Your task to perform on an android device: Open the JioMart app and search for pasta.
Image 0: 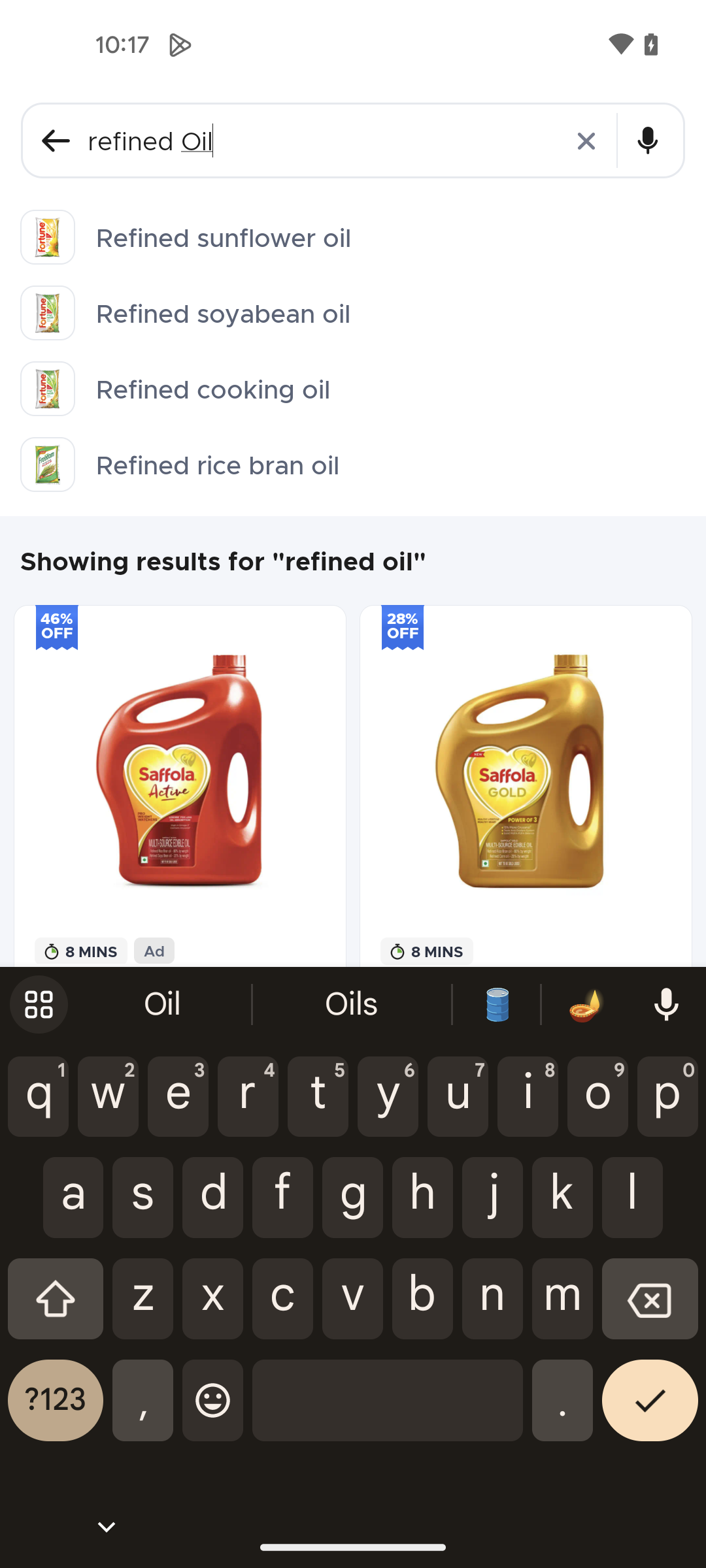
Open Jiomart app
Step 0: open app "JioMart"
Image 1: 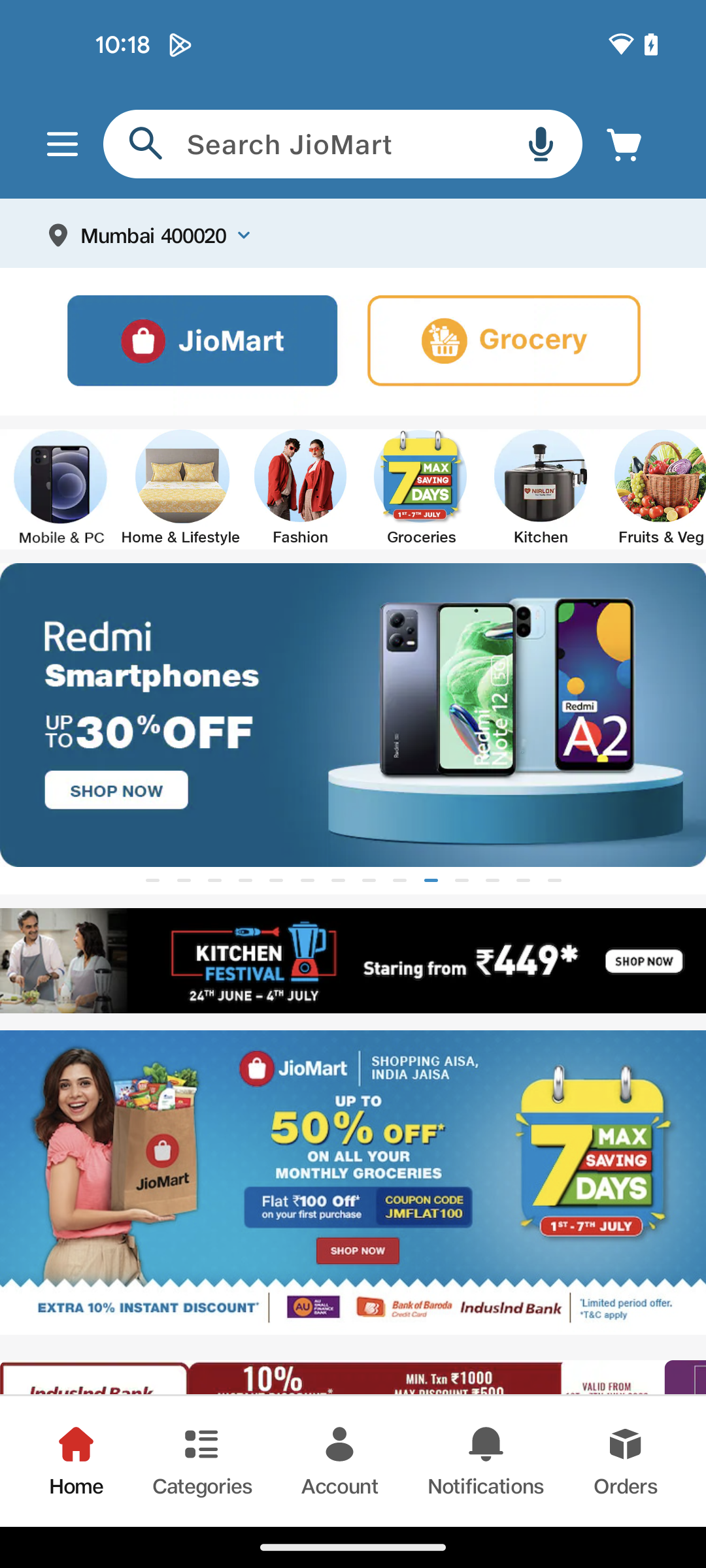
Click on the search bar at the top of the screen
Step 1: click (309, 144)
Image 2: 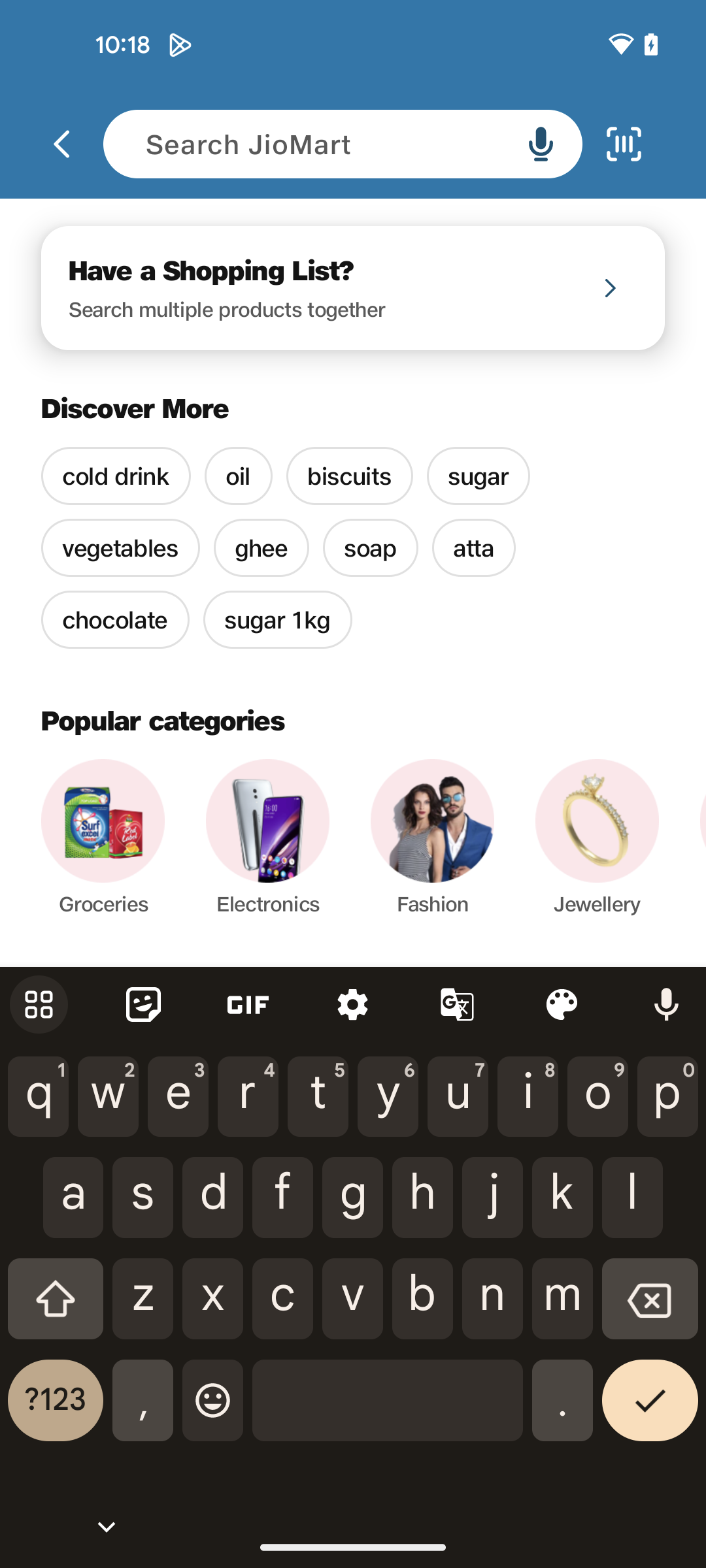
Search for pasta
Step 2: type "pasta"
Image 3: 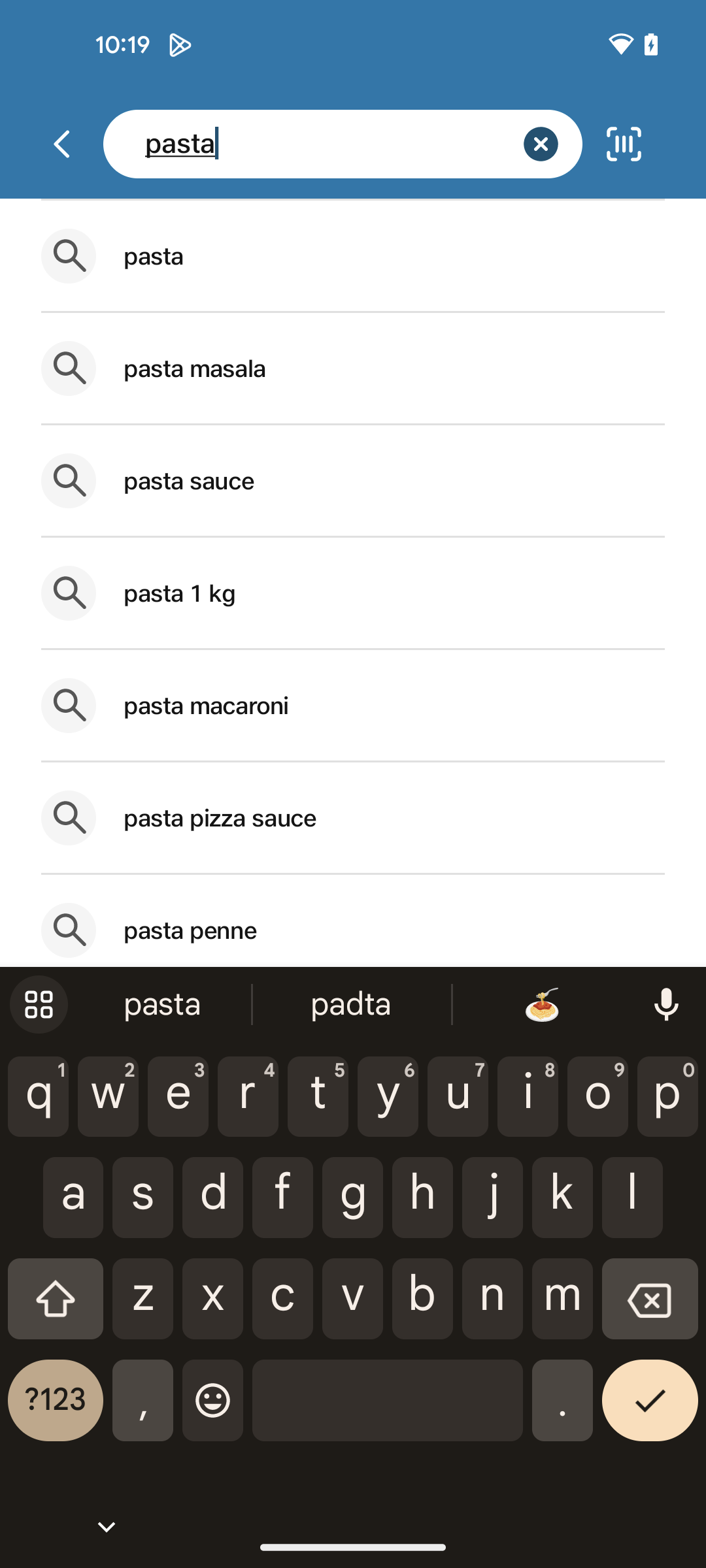
Click on the first search result
Step 3: click (353, 254)
Image 4: 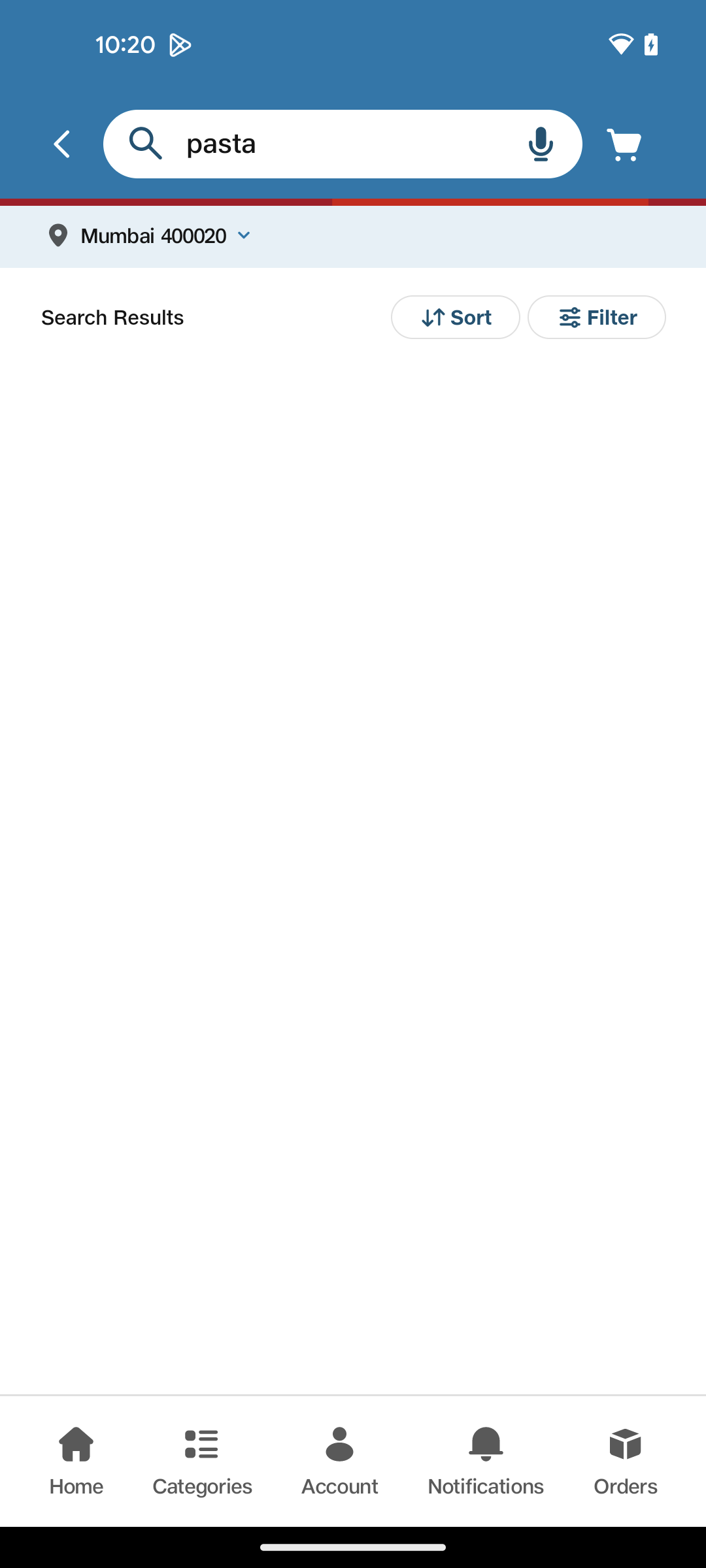
Click on the first search result
Step 4: wait